Your task to perform on an android device: Search for the Cruise schedule from Singapore port 
Image 0: 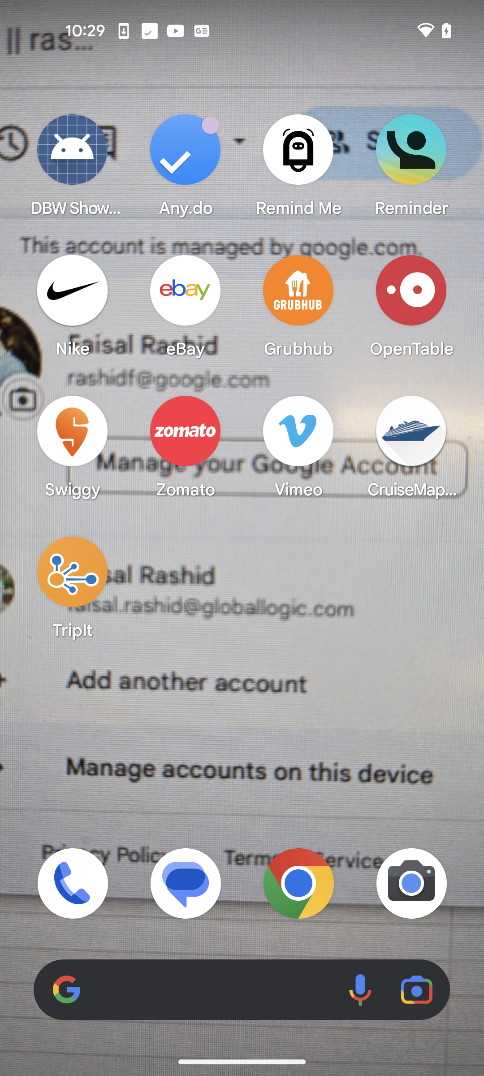
Open CruiseMapper app
Step 0: open app "CruiseMapper"
Image 1: 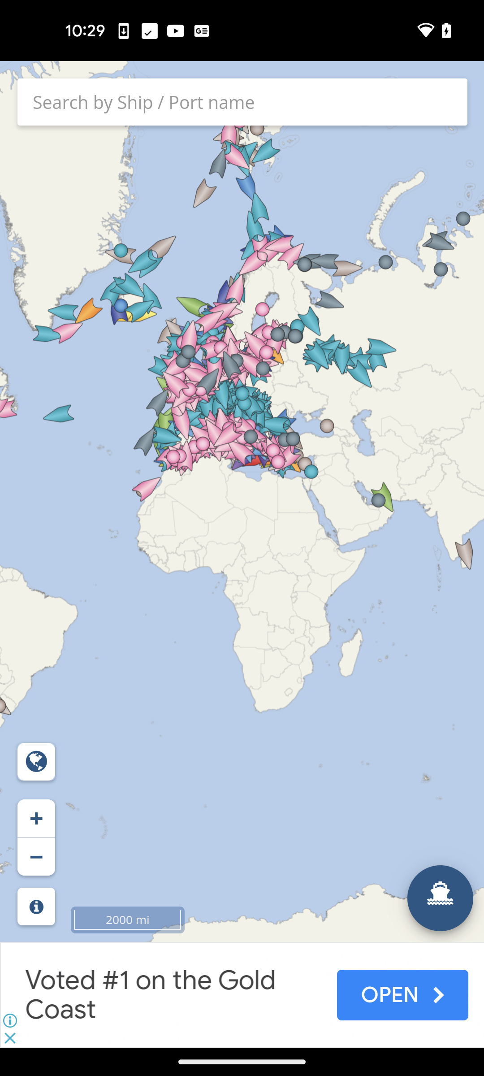
Click on search bar
Step 1: click (242, 96)
Image 3: 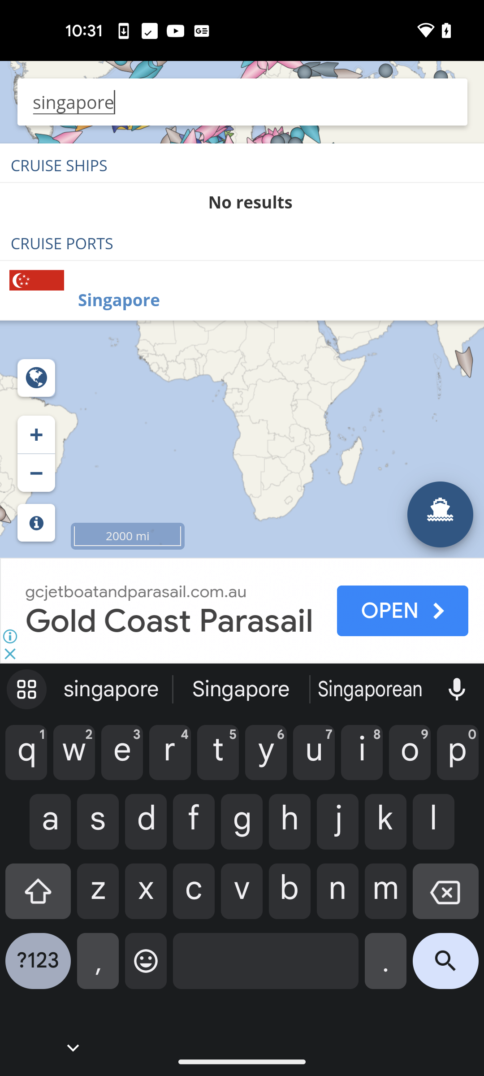
Click on Singapore button
Step 3: click (119, 299)
Image 4: 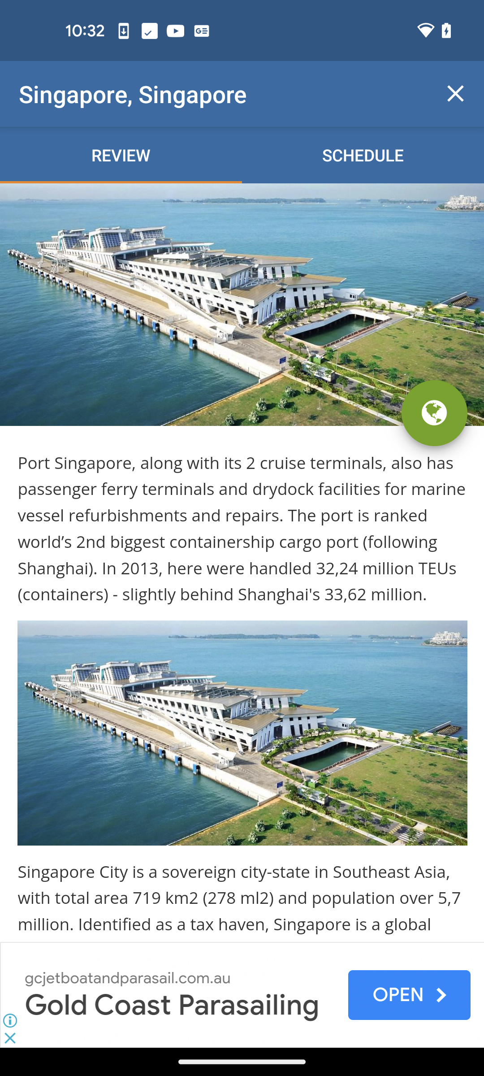
Click on Schedule button
Step 4: click (363, 155)
Image 5: 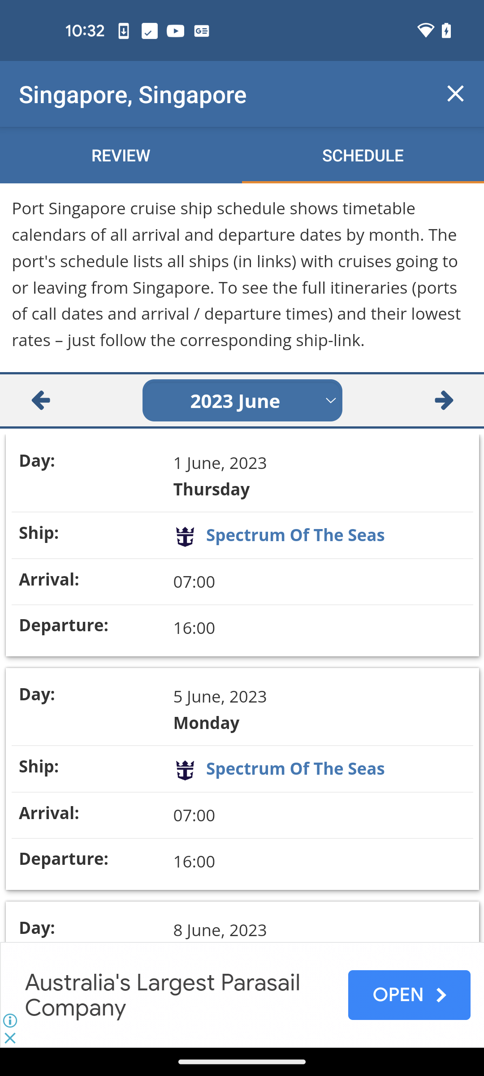
click on the date tab in the middle of the screen
Step 5: click (242, 400)
Image 6: 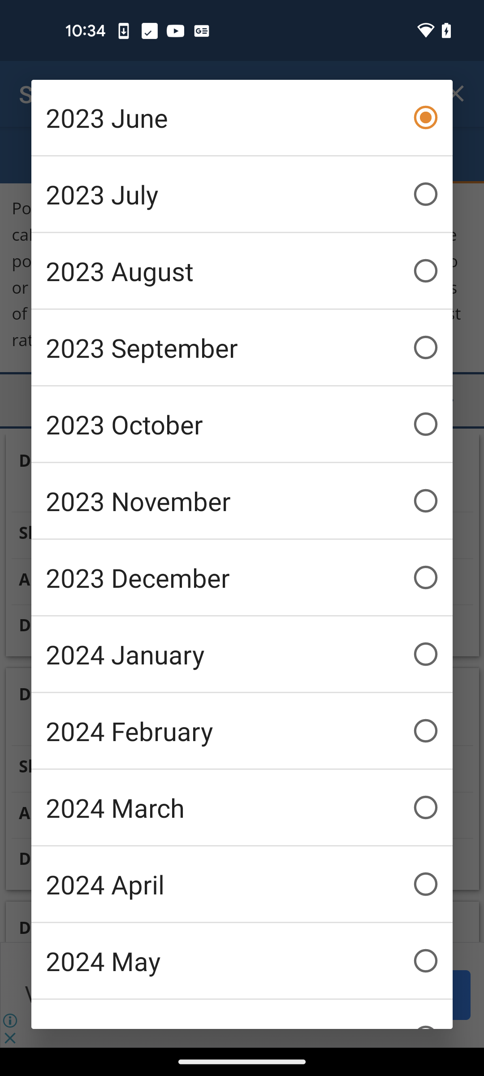
Select 2023 August from the list
Step 6: click (242, 270)